Your task to perform on an android device: In the Oxford dictionary app , save the word hyper to favourites . 
Image 0: 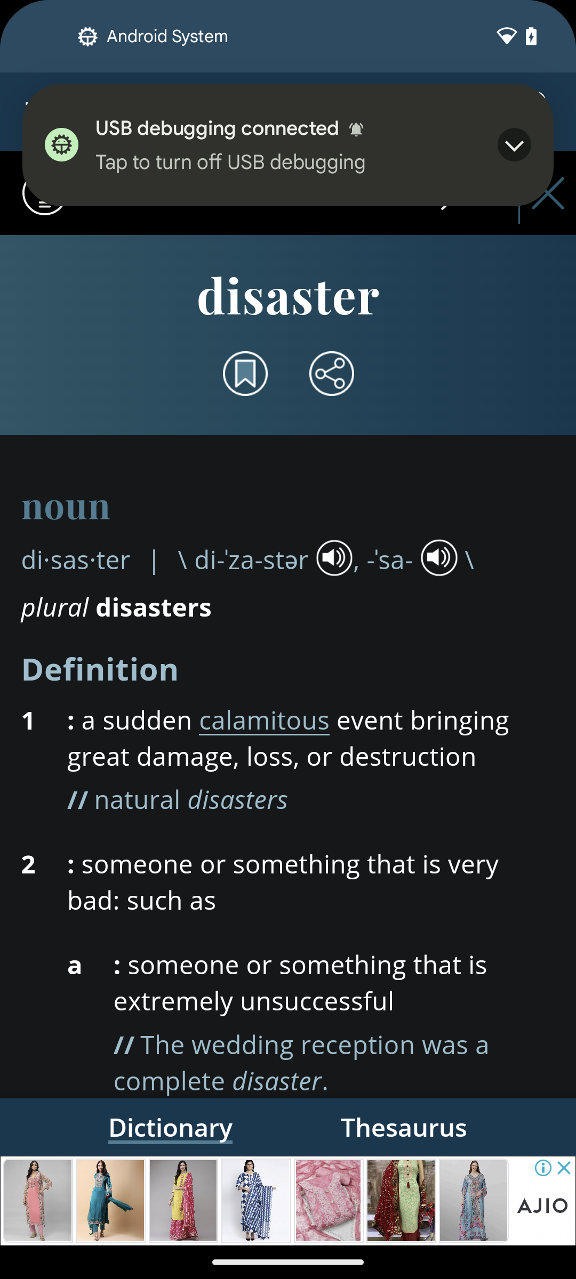
Open the Oxford dictionary app
Step 0: open app "Dictionary"
Image 1: 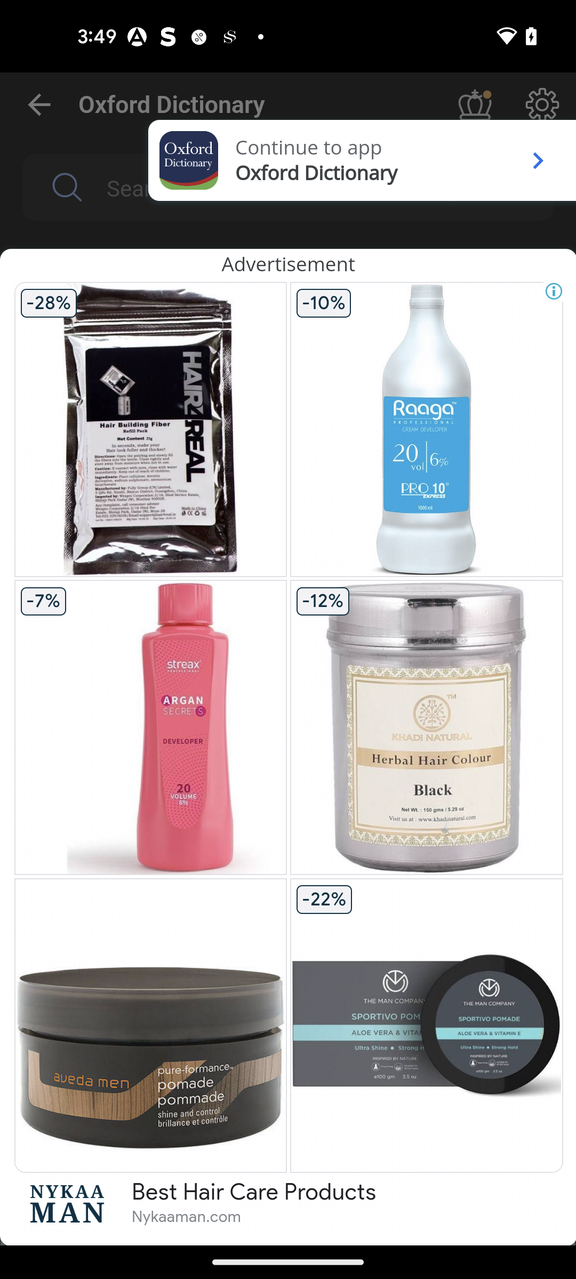
Click on the continue to app pop up
Step 1: click (309, 148)
Image 2: 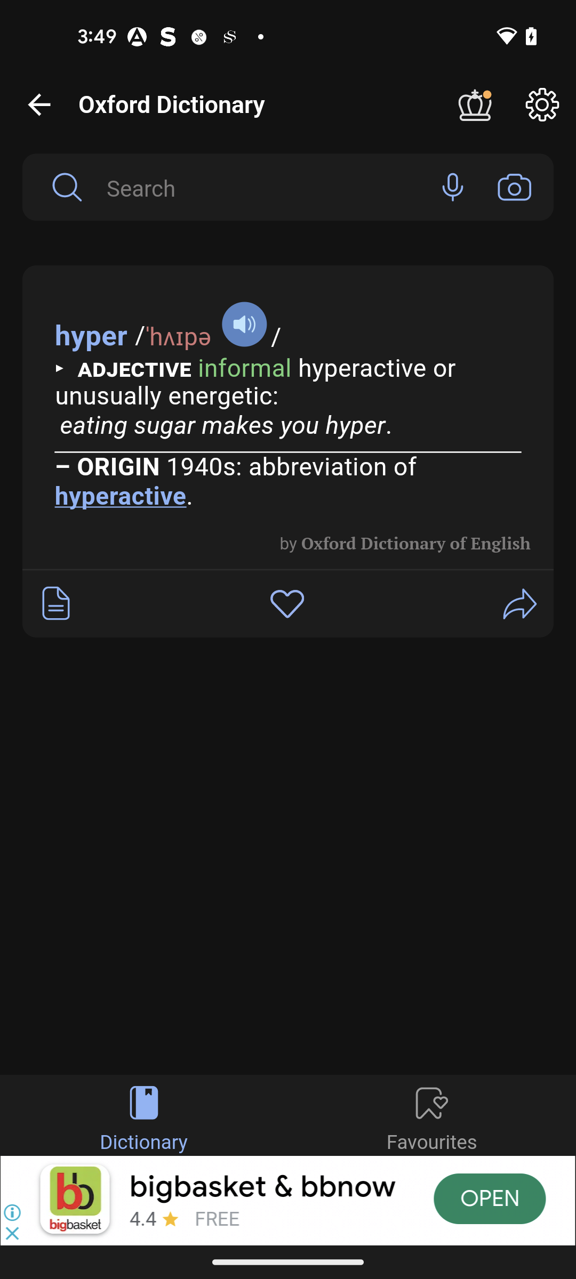
Click on the Heart icon 
Step 2: click (288, 603)